Your task to perform on an android device: I am planning to visit "Vancouver Island" in Canada with my family, so on the Rome2Rio app, search for the trains for me from "Toronto to Vancouver Island" .
Image 0: 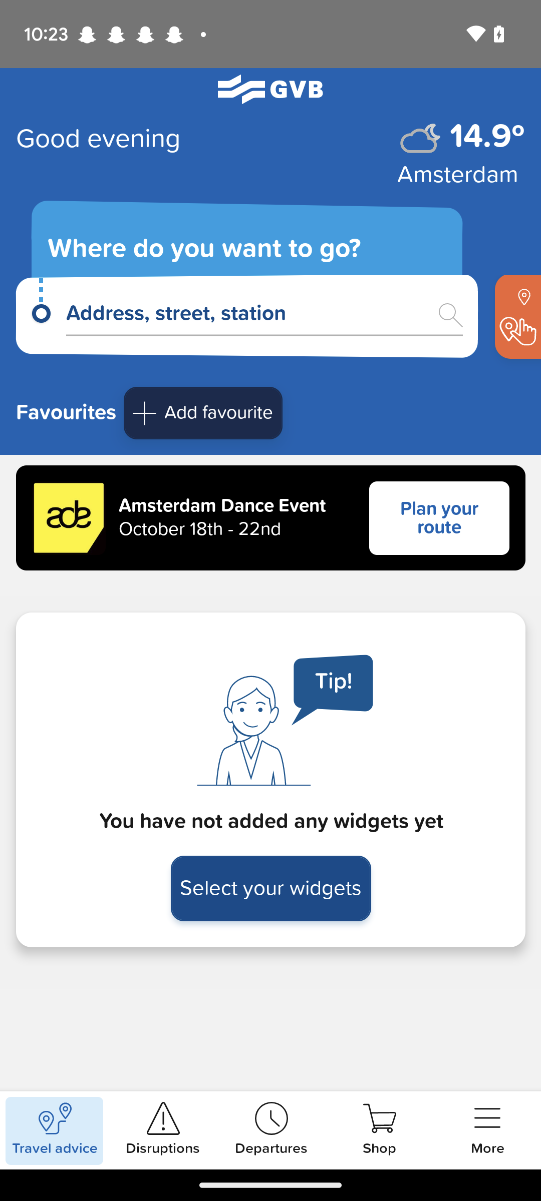
Open the Rome2Rio app.
Step 0: open app "Rome2Rio"
Image 1: 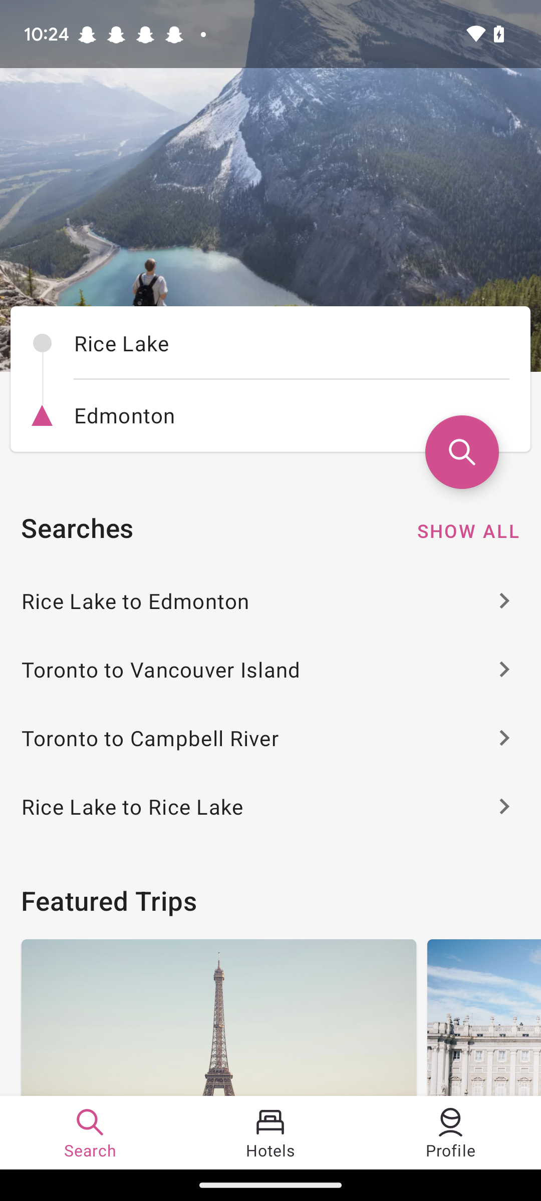
Click on the first input box.
Step 1: click (291, 343)
Image 2: 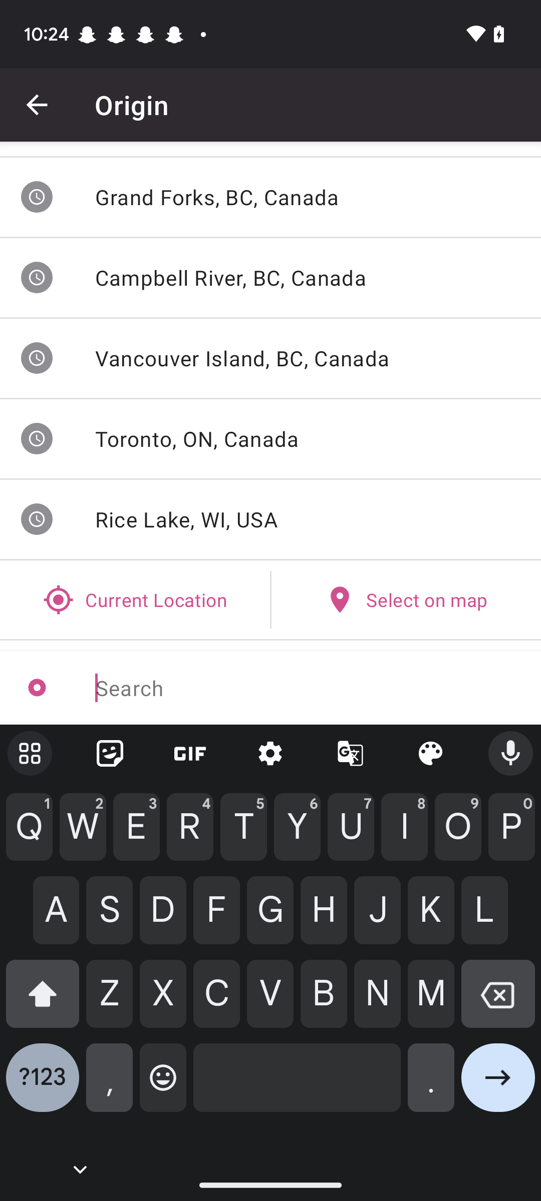
Type Toronto in the Origin input box
Step 2: type "Toronto"
Image 3: 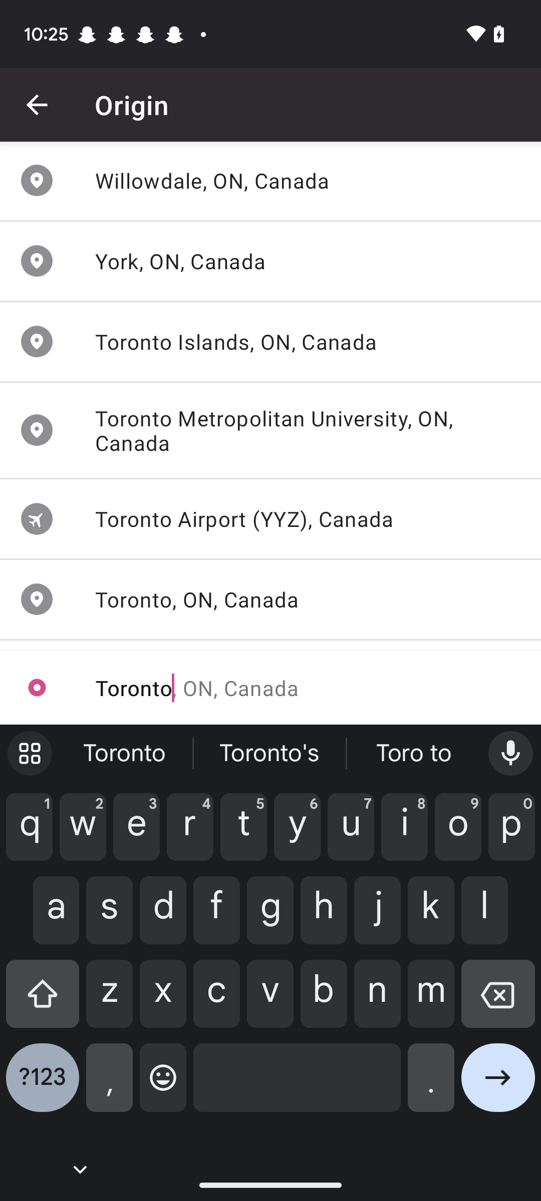
Click on the last tab.
Step 3: click (270, 599)
Image 4: 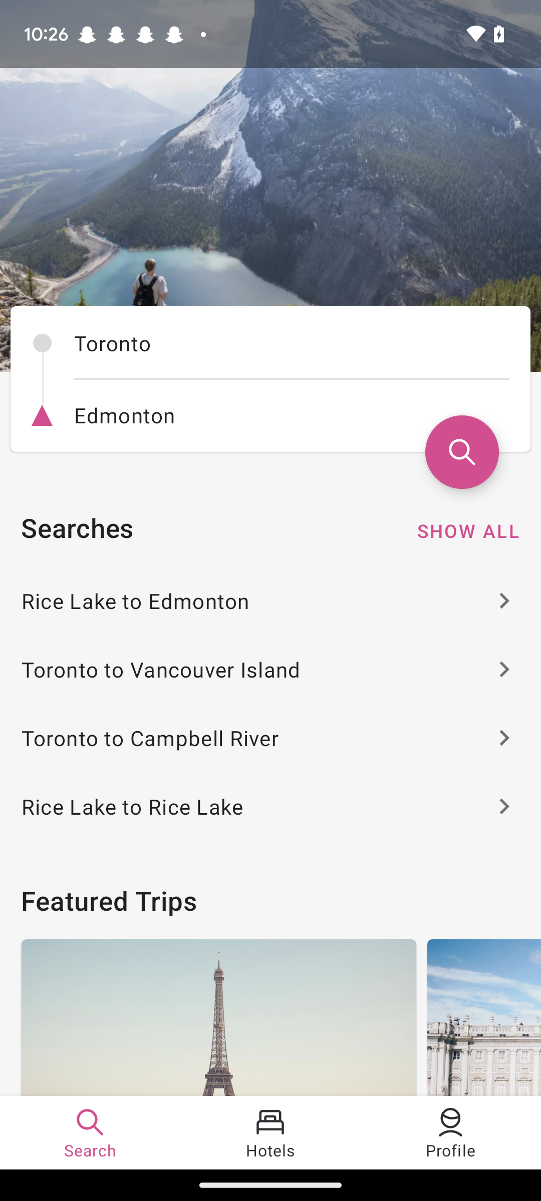
Click on the second input box.
Step 4: click (291, 415)
Image 5: 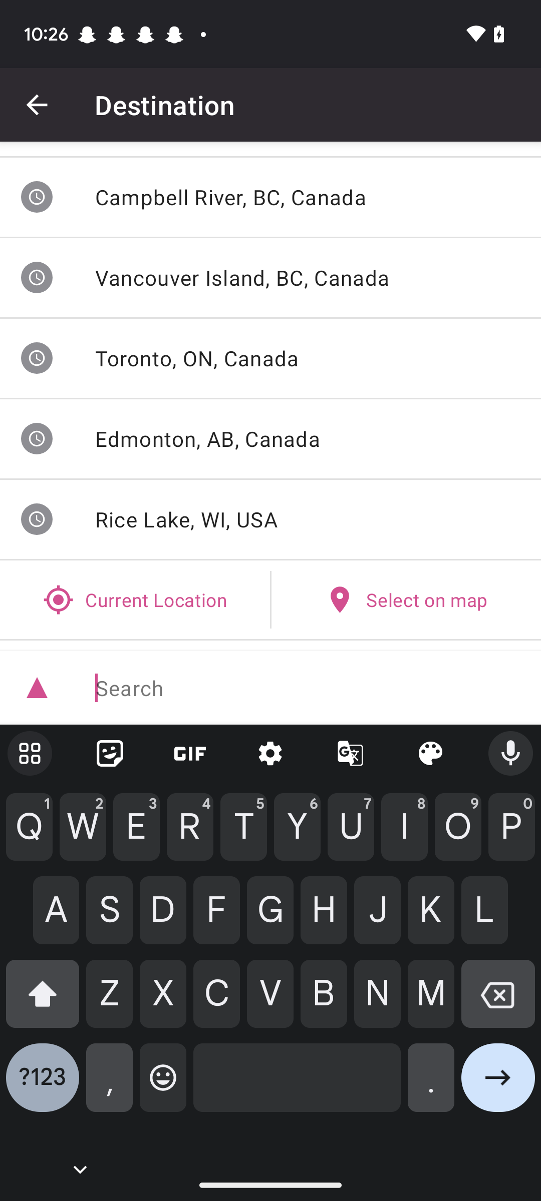
Type Vancouver Island in the Destination search box.
Step 5: type "Vancouver Island"
Image 6: 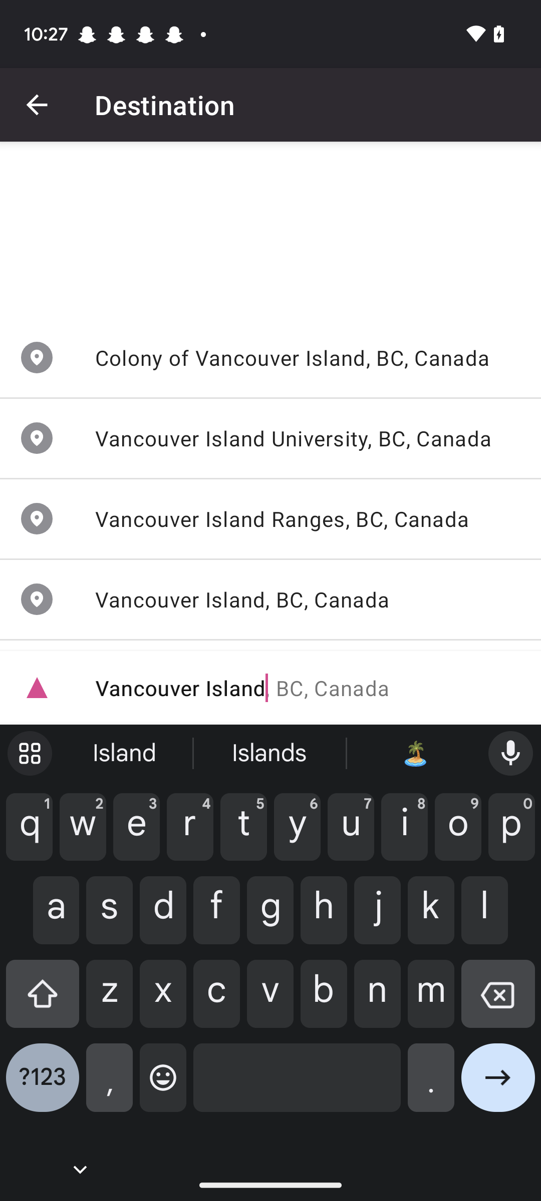
Click on the tab "Vancouver Island ,BC,Canada".
Step 6: click (270, 599)
Image 7: 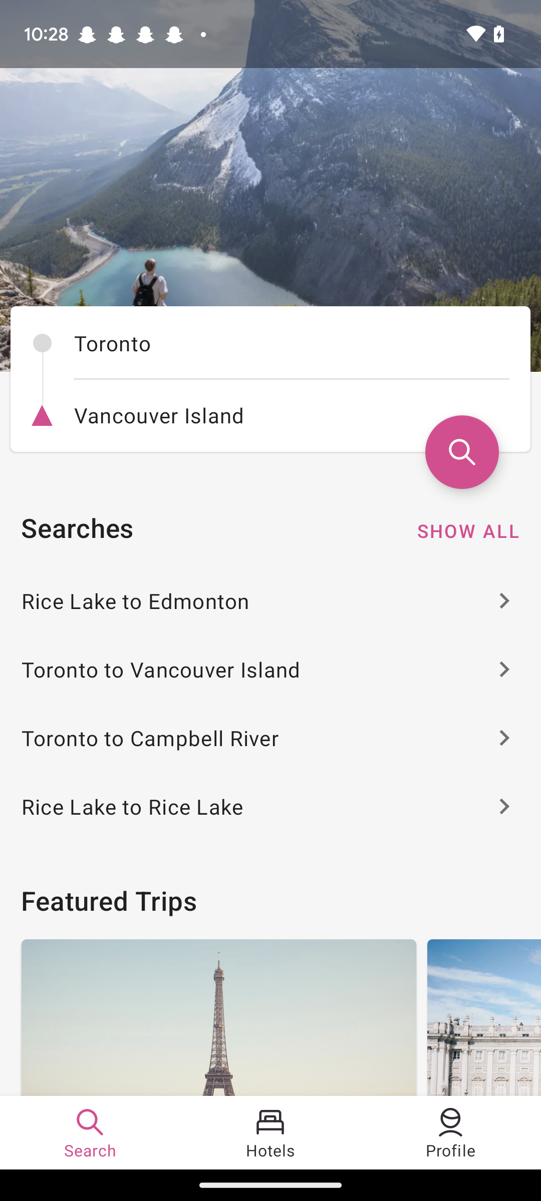
Click on the search icon.
Step 7: click (461, 451)